Your task to perform on an android device: My daughter's wedding is coming, and I want to look at some wedding dresses, jewellery, and makeup ideas so I can help my daughter with what to wear on her wedding day. In the YouTube app, search for Arabic wedding dress ideas.
Image 1: 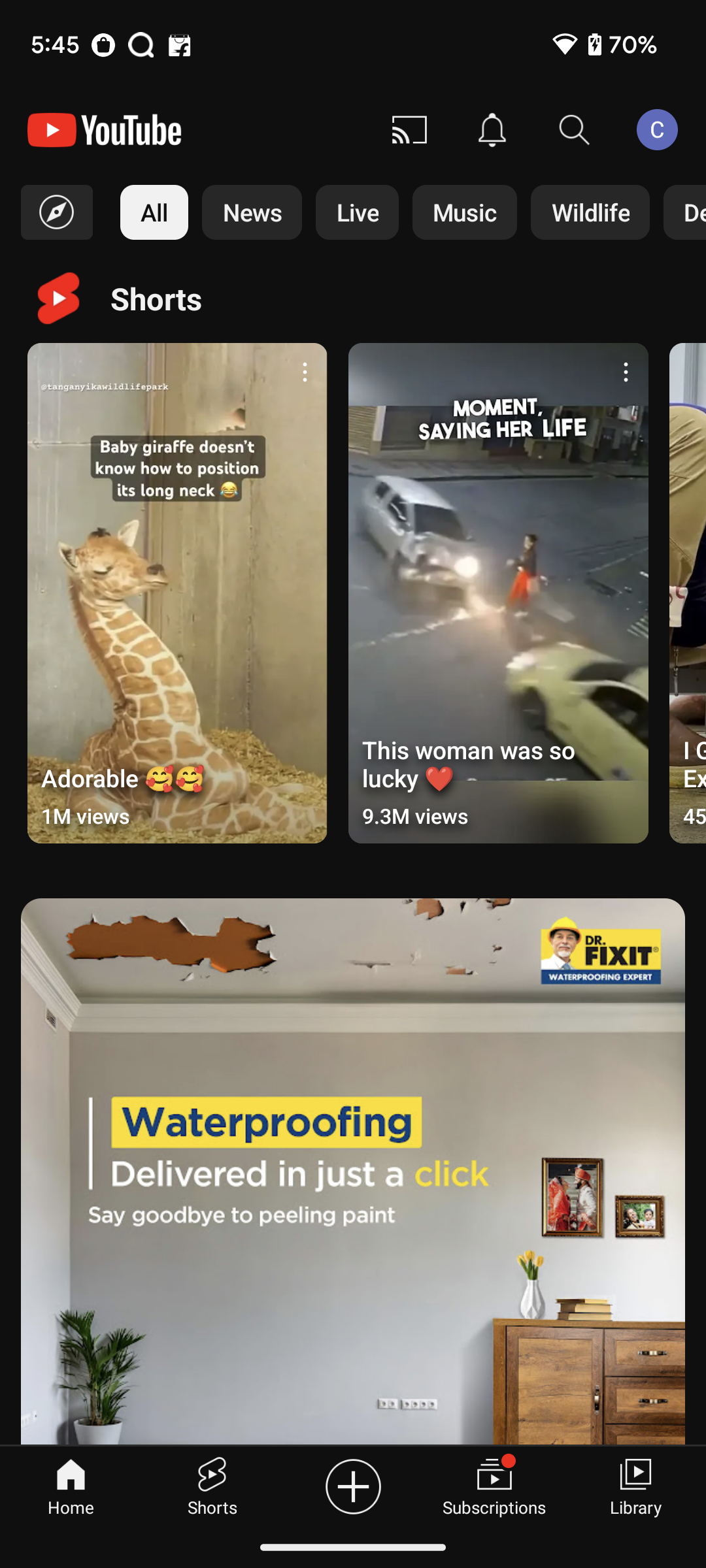
Click on the search icon at the top right corner of the screen.
Step 1: click (575, 130)
Image 2: 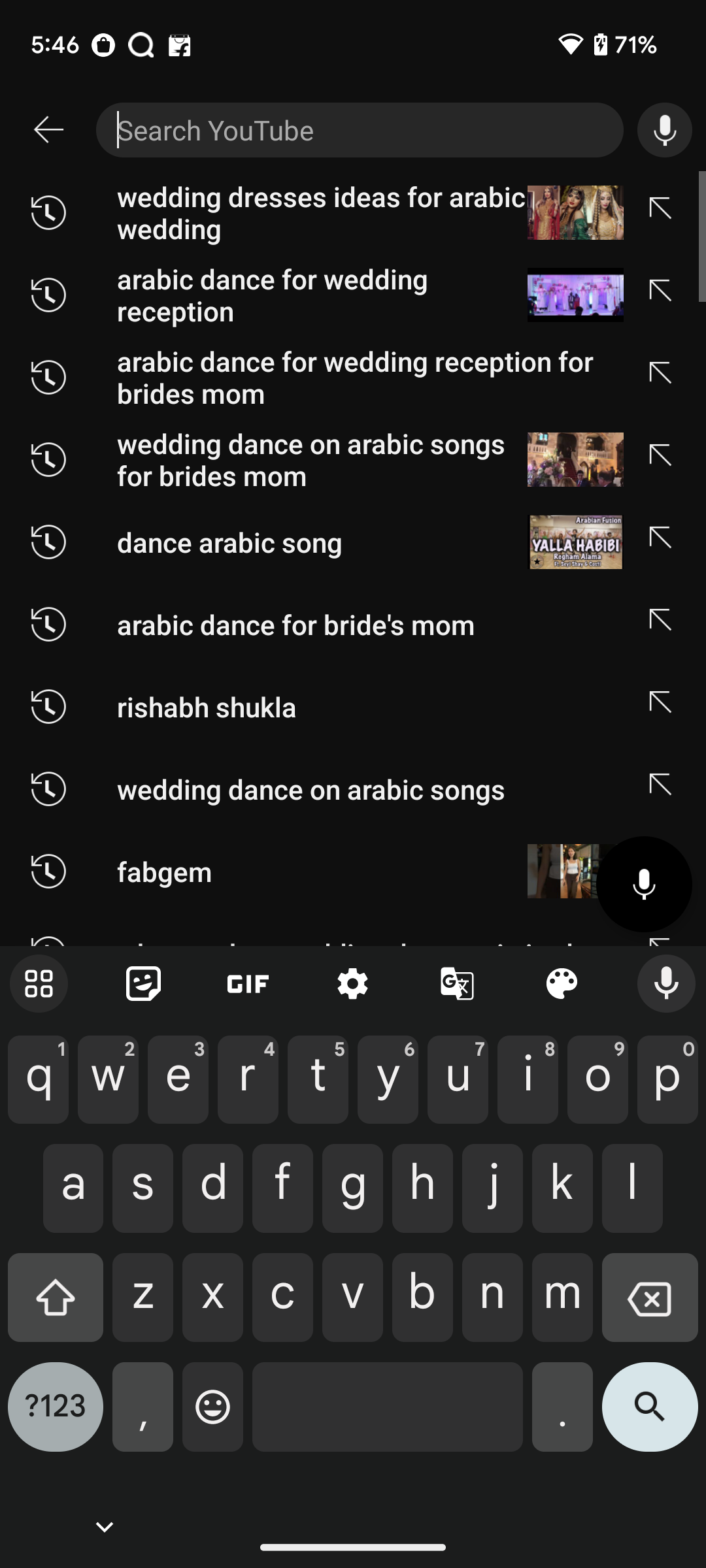
Type Arabic dresses wedding ideas in the search bar.
Step 2: type "Arabic wedding dresses ideas."
Image 3: 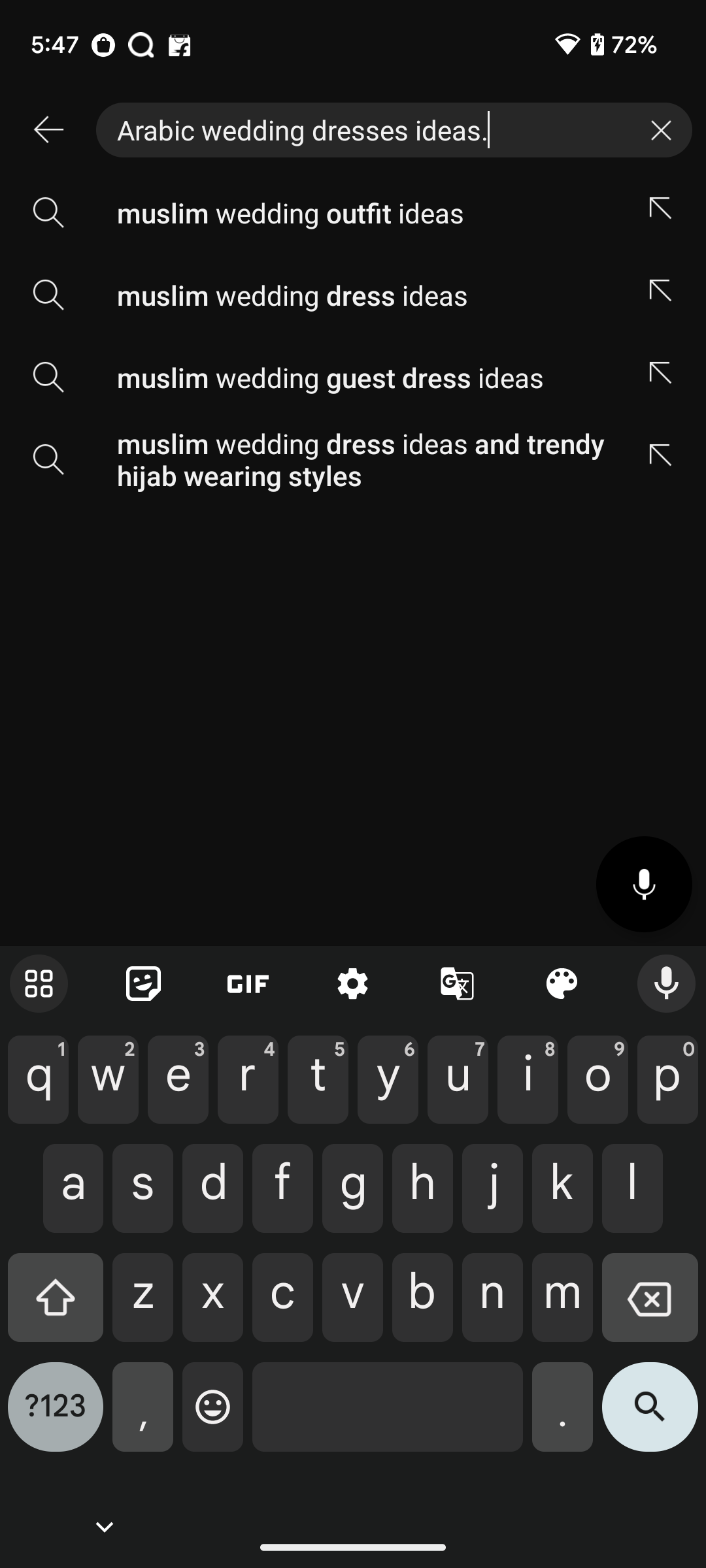
Click on the search icon at the bottom right corner of the keypad.
Step 3: click (650, 1417)